Your task to perform on an android device: Open the Clock app and add a 2-minute timer to the 10-minute timer.
Image 0: 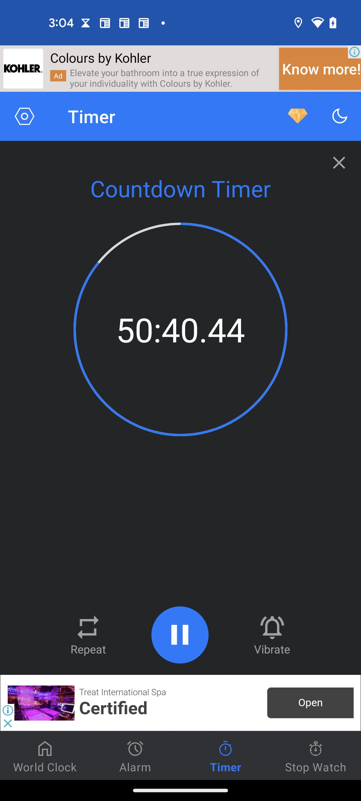
Open the Clock app
Step 0: open app "Clock"
Image 1: 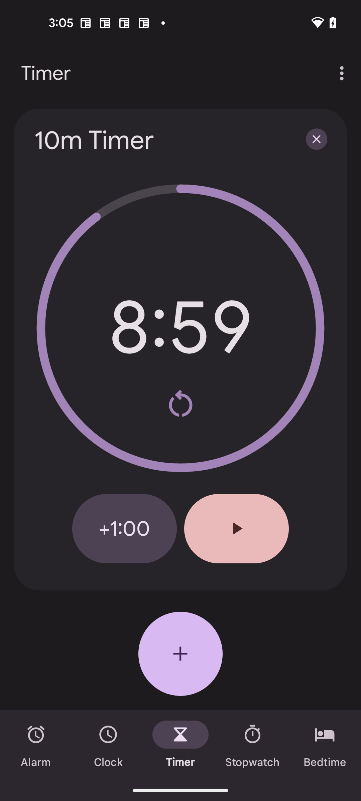
Click on the +1:00 button 2 times
Step 1: click (124, 528)
Image 2: 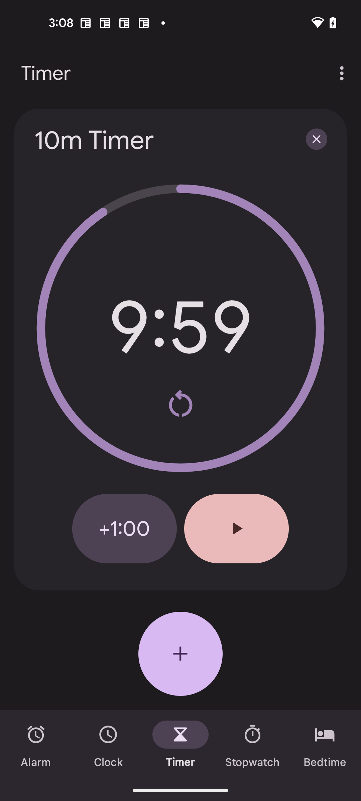
Click on the +1:00 button 2 times
Step 2: click (124, 528)